Your task to perform on an android device: Go to the reminder app and Create a new reminder called Amaka cafe with a description of Dessert experts and scheduled for 06/22/2023 at 10:30 AM
Image 0: 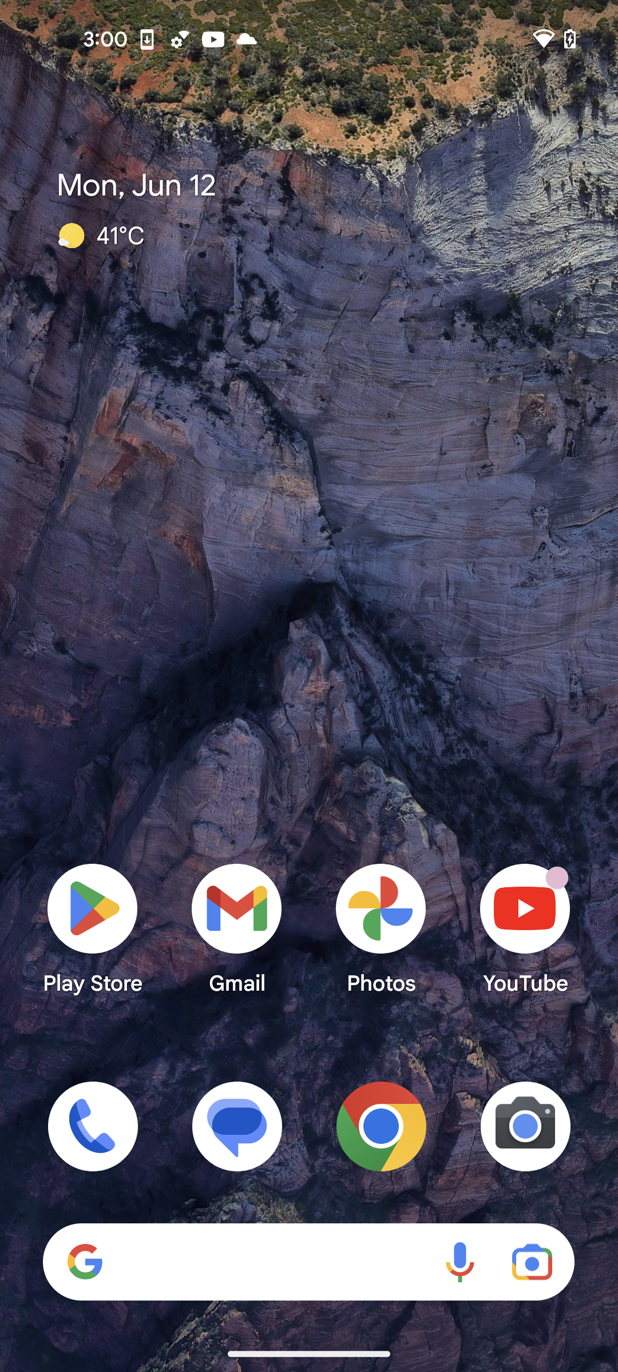
Open Reminder App
Step 0: open app "Reminder"
Image 1: 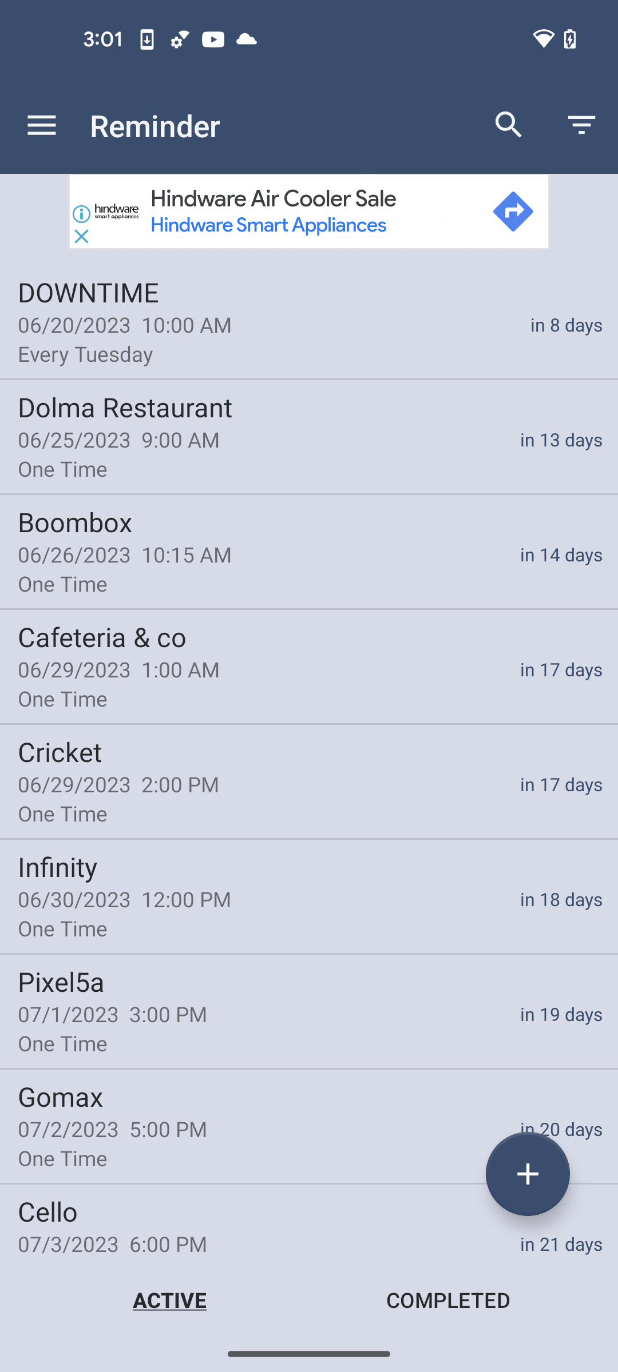
Click on the + button at the bottom right corner of the screen
Step 1: click (528, 1174)
Image 2: 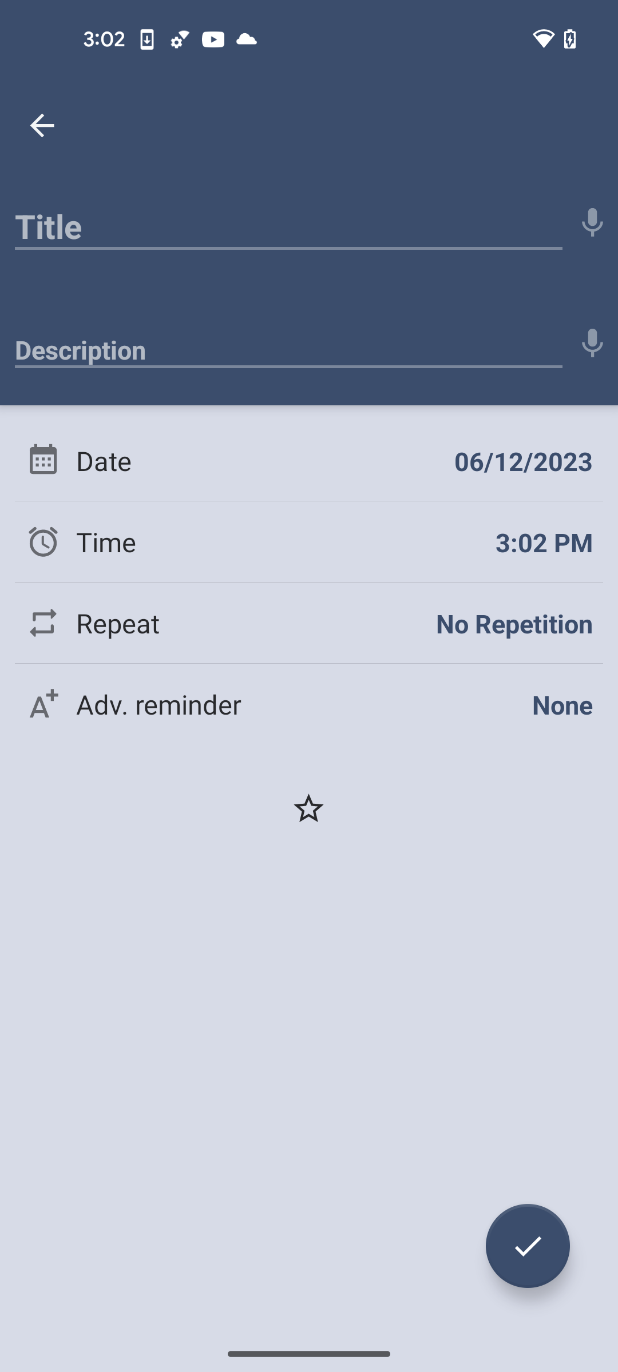
Click on the Title bar
Step 2: click (288, 220)
Image 3: 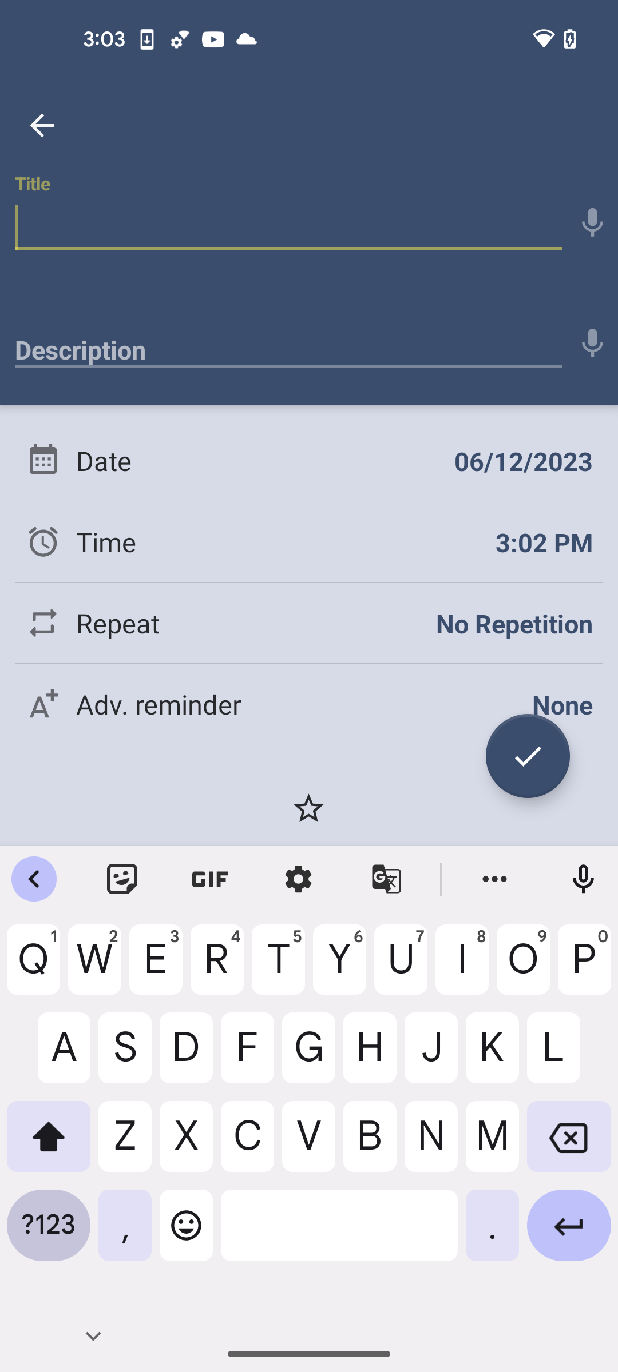
Add Title as Amaka cafe
Step 3: type "Amaka cafe"
Image 5: 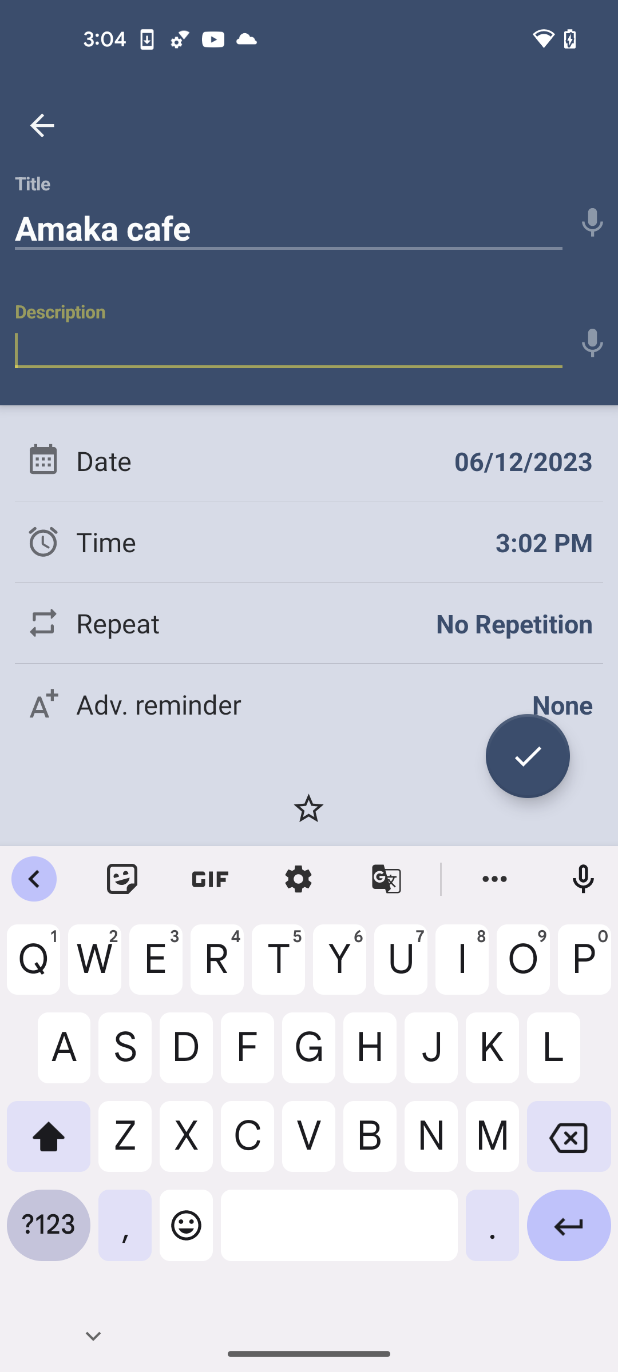
Add the description as Dessert experts
Step 5: type "Dessert experts"
Image 6: 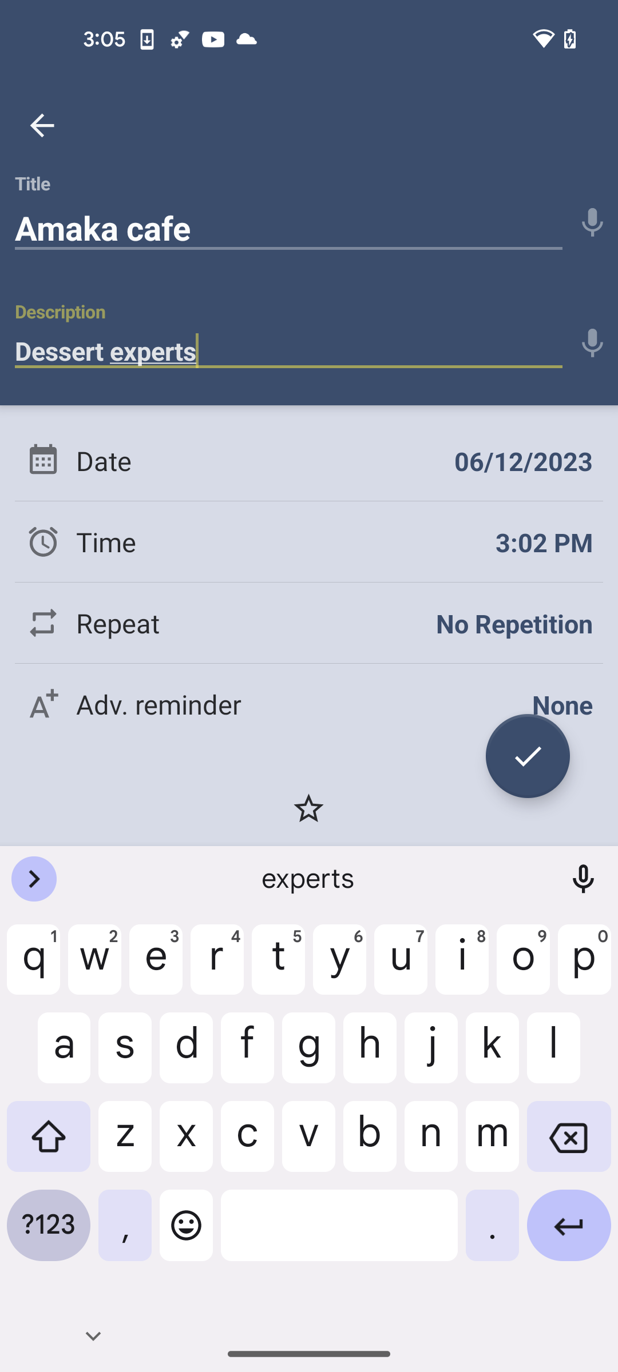
Click on the Date option
Step 6: click (240, 460)
Image 7: 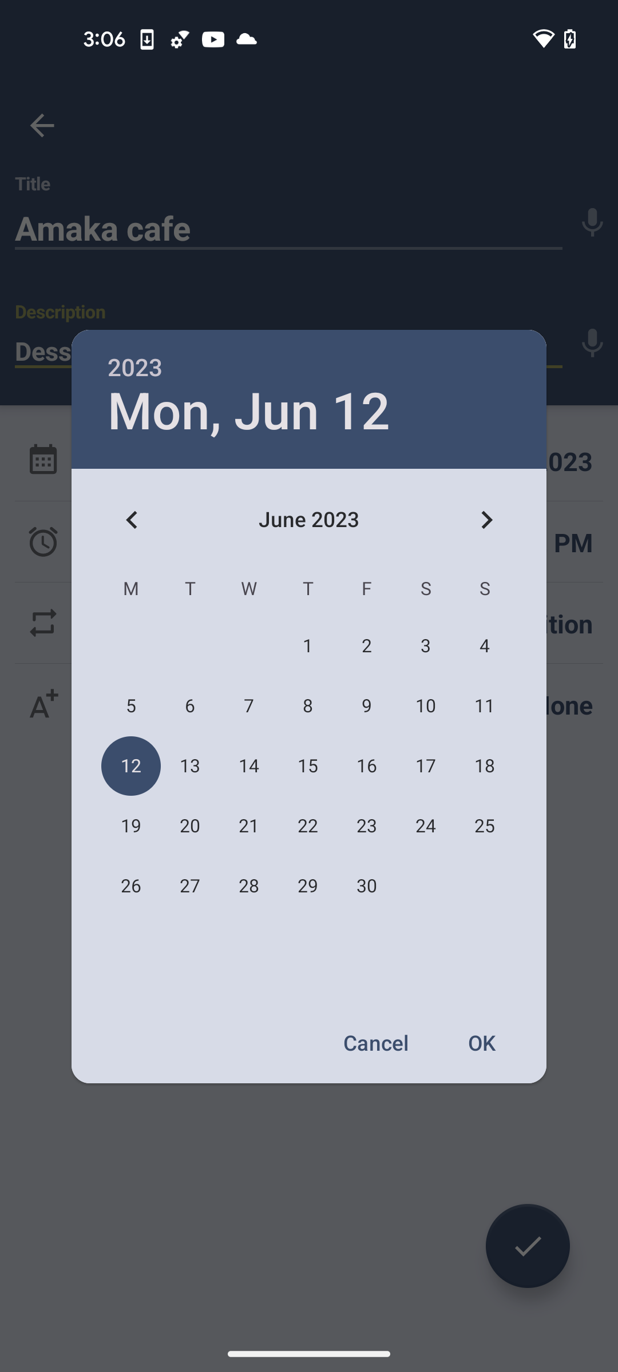
Set the date as 06/22/2023
Step 7: click (308, 826)
Image 8: 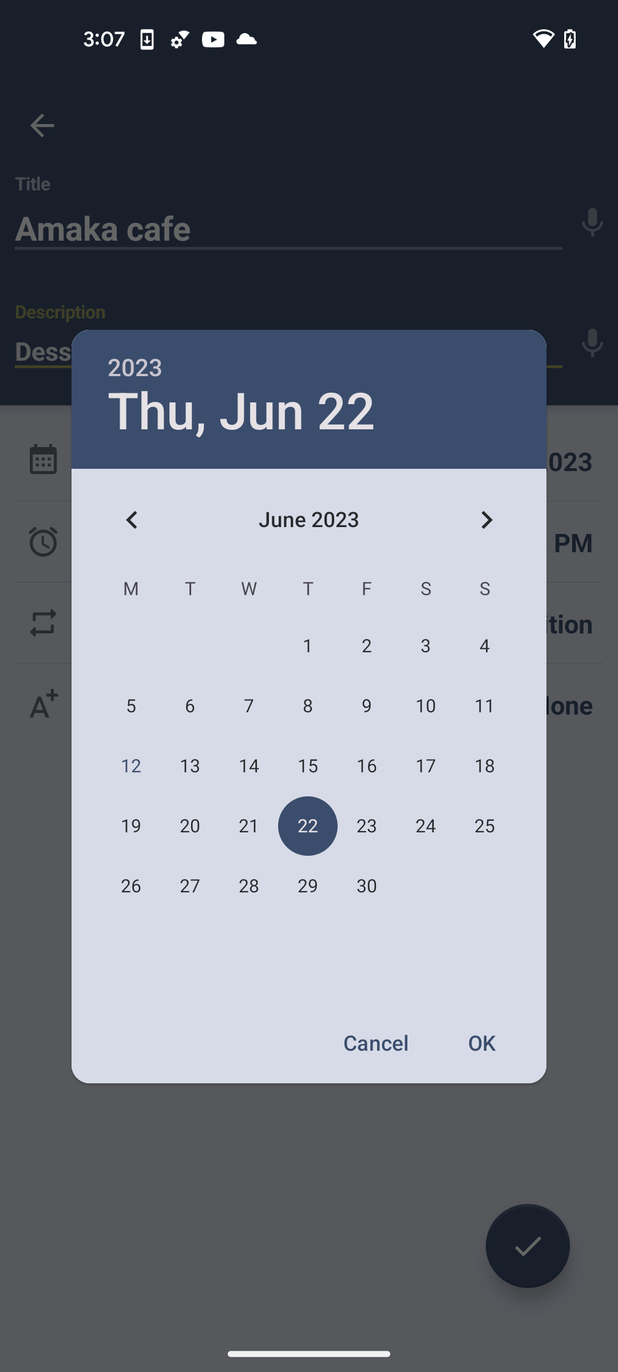
Click on the OK option
Step 8: click (483, 1042)
Image 10: 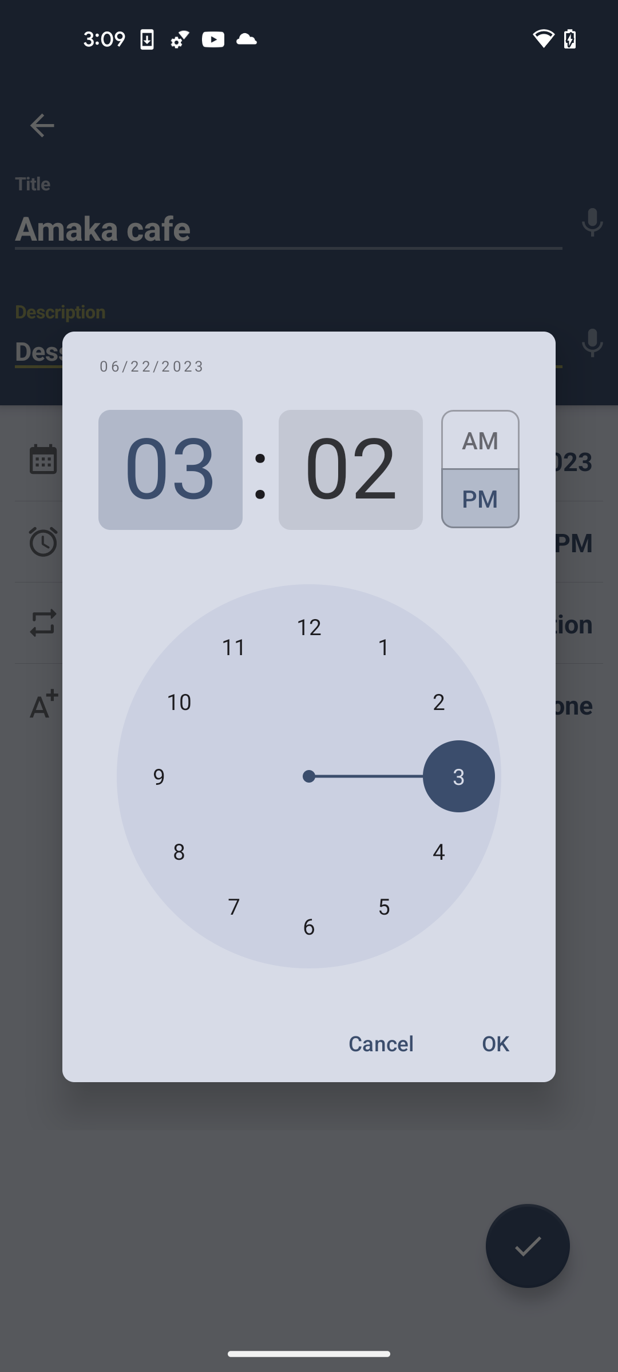
Set hours to 10
Step 10: click (179, 701)
Image 11: 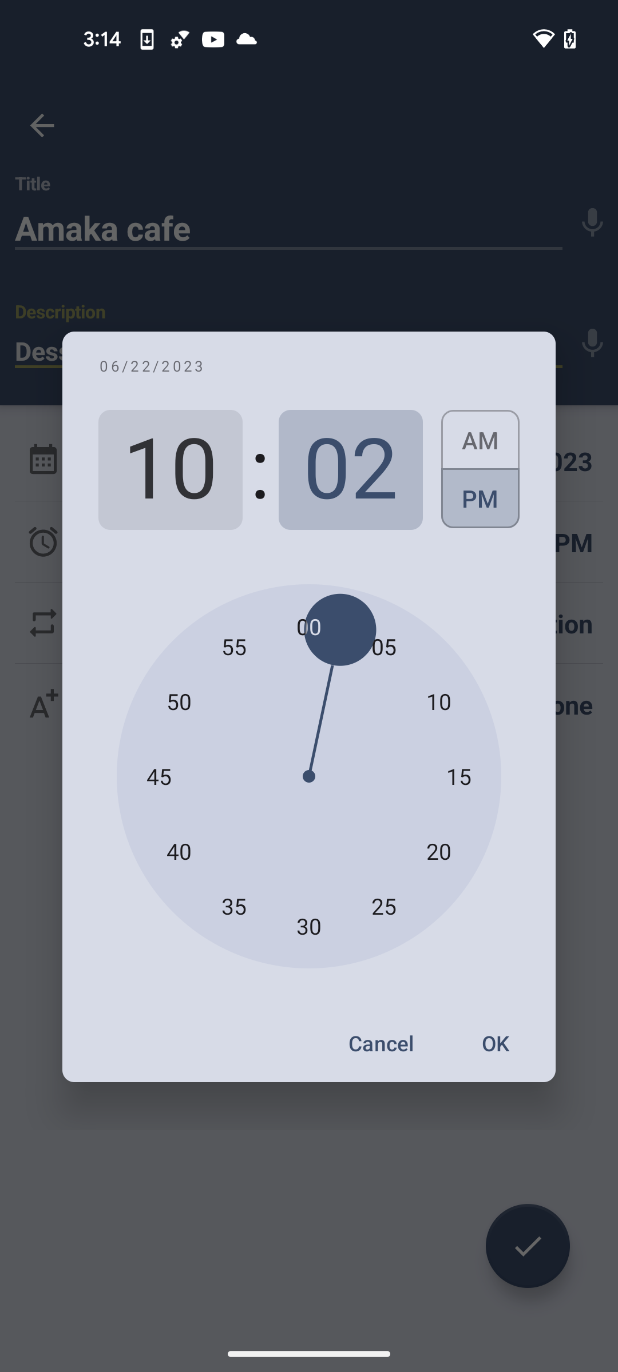
Set minutes to 30
Step 11: click (309, 926)
Image 12: 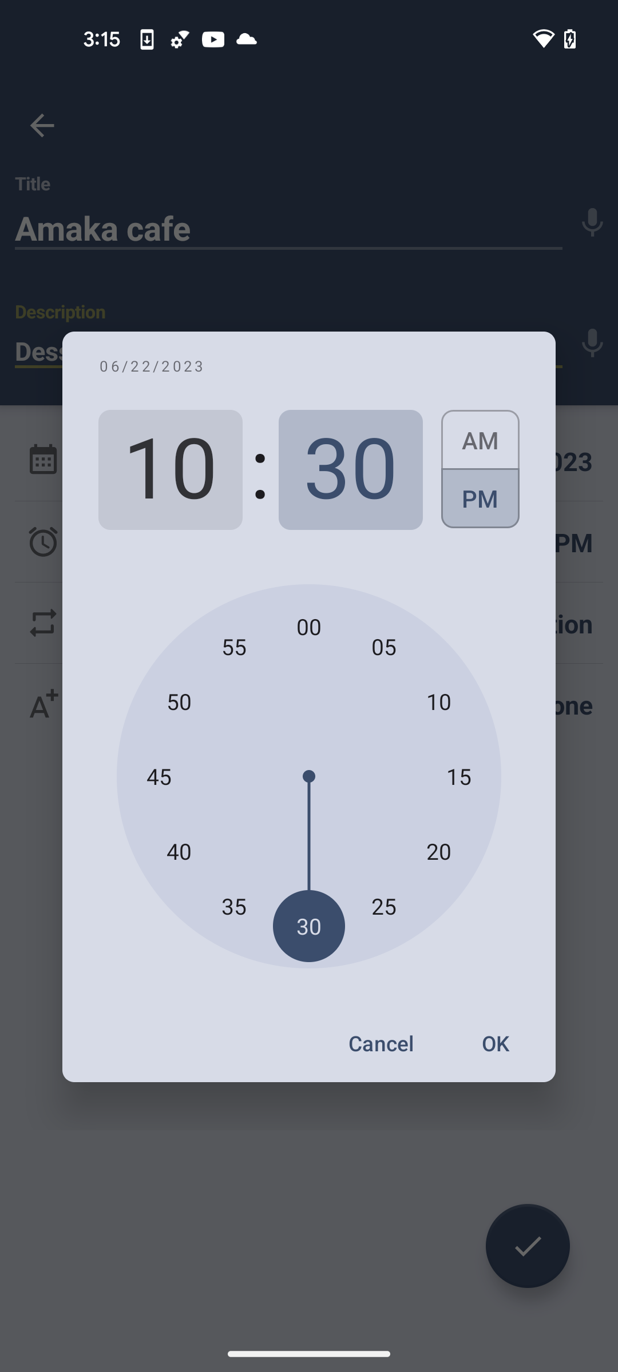
Select AM
Step 12: click (480, 433)
Image 13: 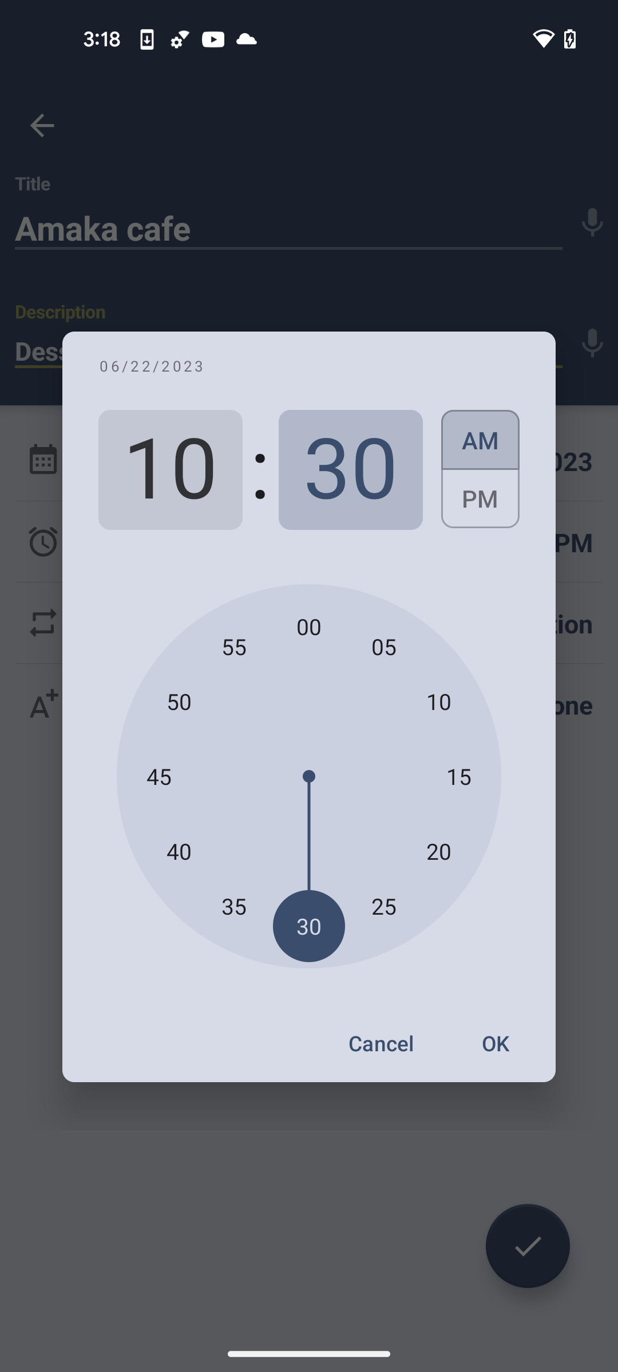
Click on the OK option
Step 13: click (495, 1043)
Image 14: 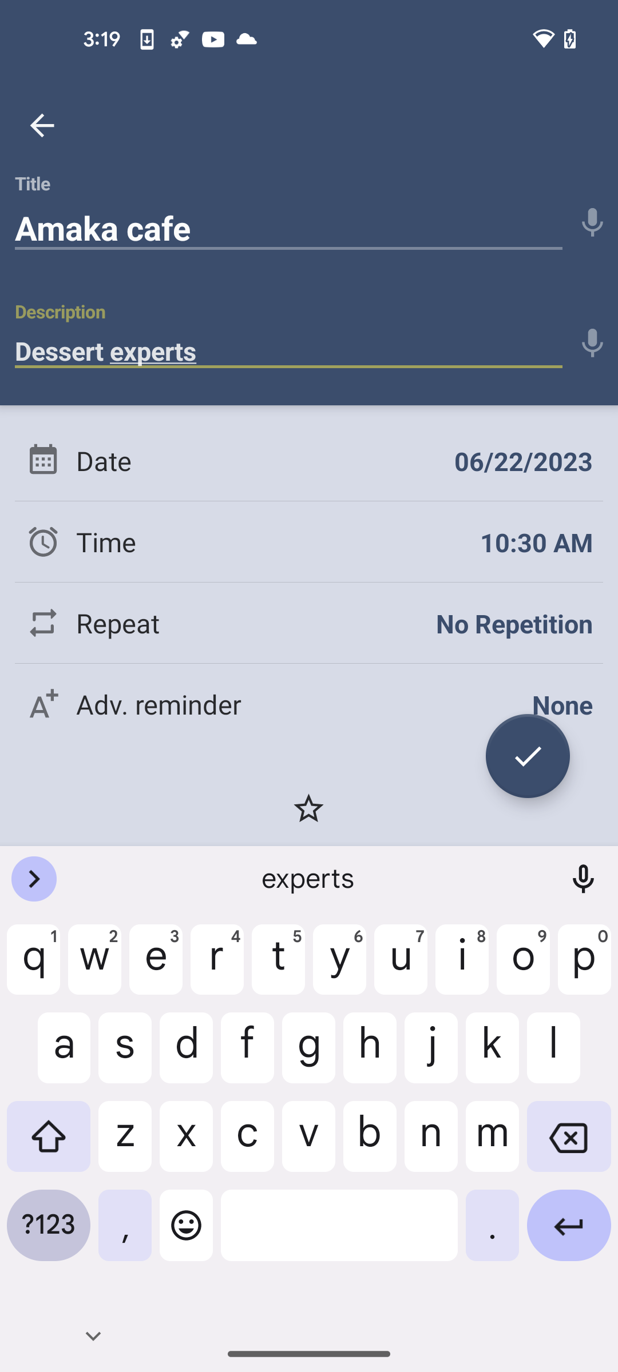
Click on the Tick button 
Step 14: click (528, 756)